Your task to perform on an android device: I want to add the Nike Go Women Firm-Support High Waisted Leggings with pockets to the cart in the nike app.
Image 0: 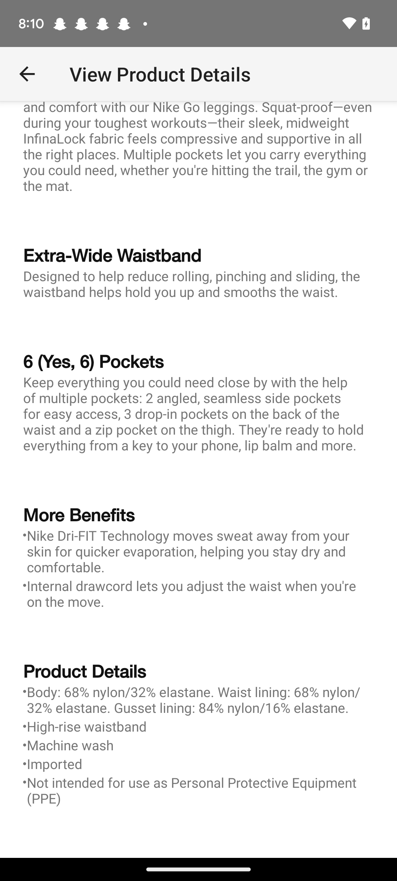
Go back to the previous screen
Step 0: press back button
Image 1: 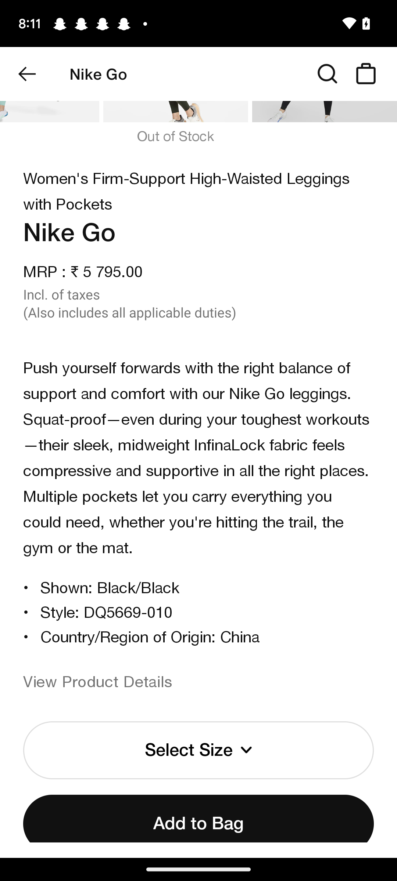
Click on the add to bag button
Step 1: click (198, 824)
Image 2: 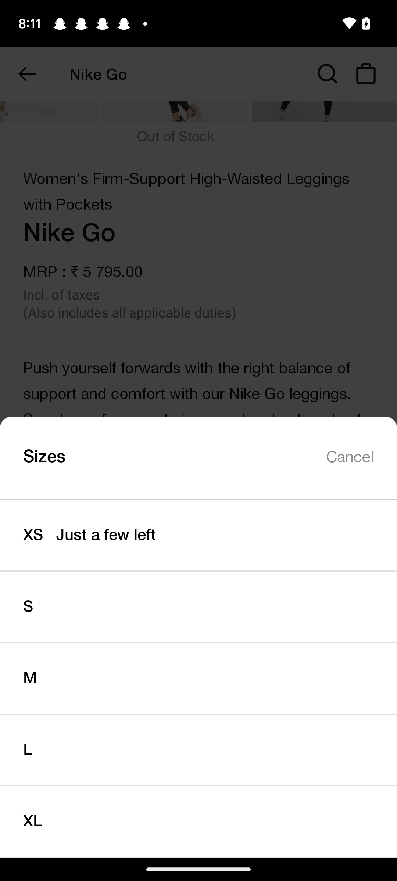
Click on the L size
Step 2: click (198, 750)
Image 3: 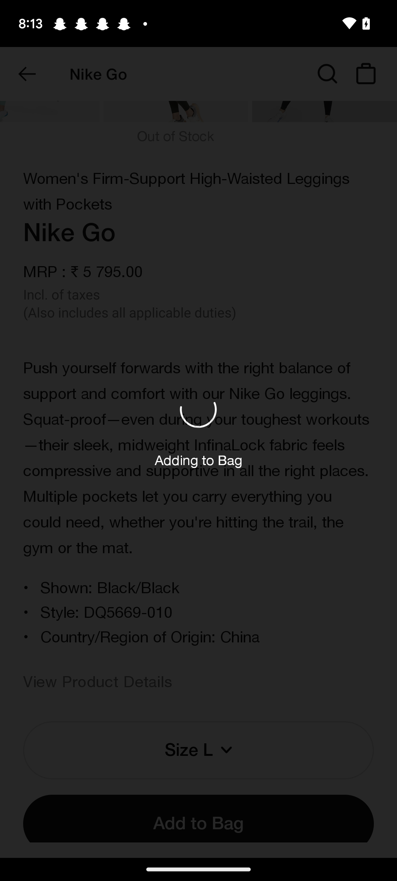
Click on the L size
Step 3: wait